Your task to perform on an android device: Open to the Kitchen Stories app and give a 4-star rating to the sweet potato curry recipe.
Image 0: 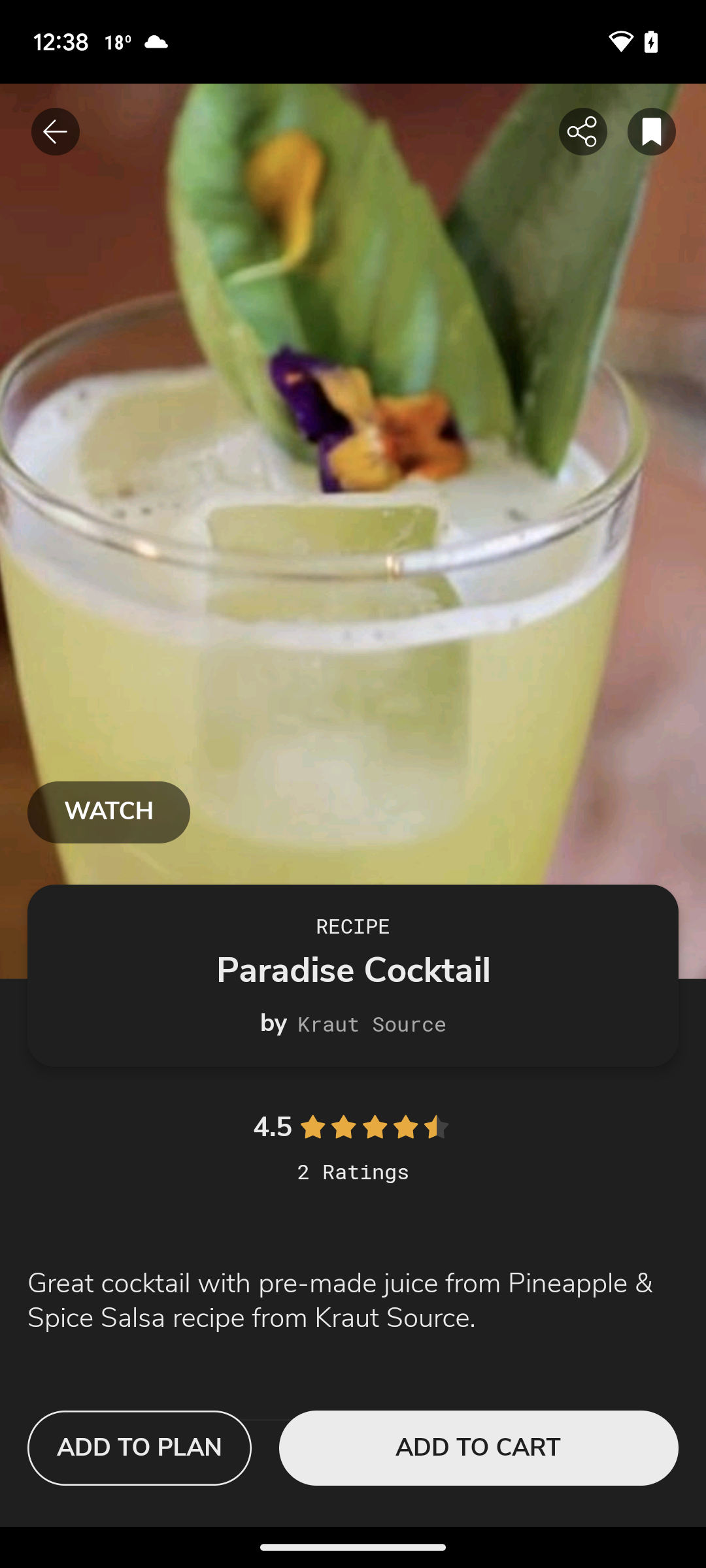
Open Kitchen Stories app
Step 0: open app "Kitchen Stories"
Image 1: 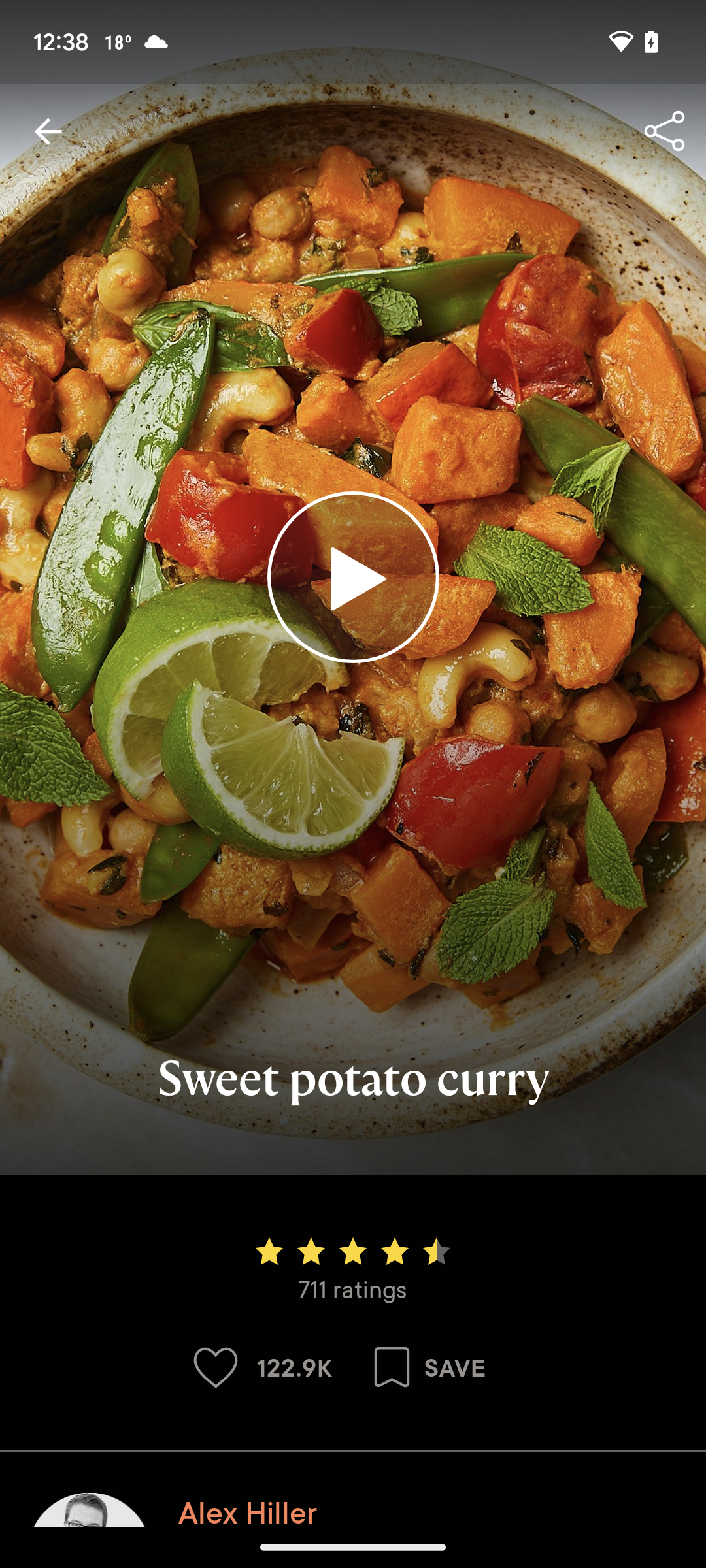
Click on the stars
Step 1: click (353, 1250)
Image 2: 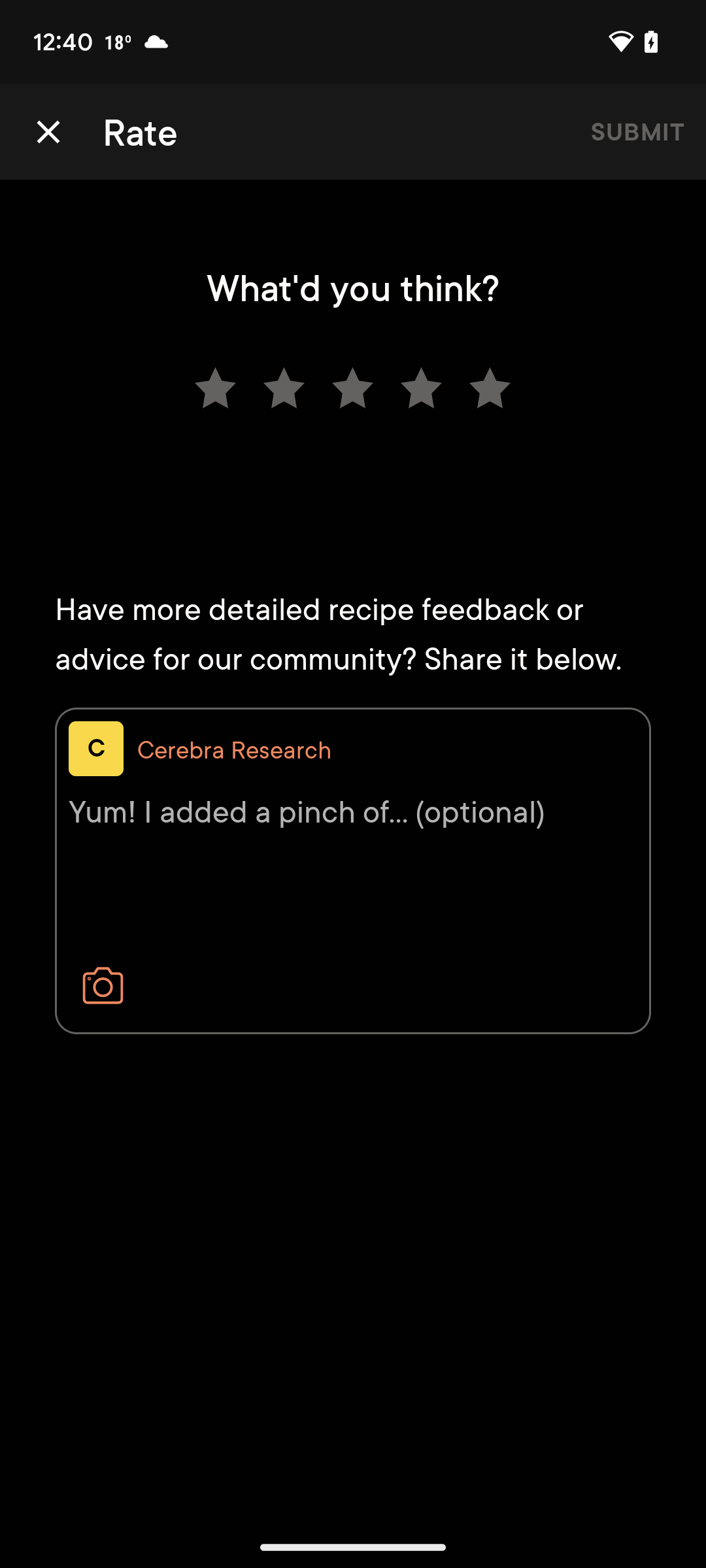
Click on the fourth star
Step 2: click (421, 387)
Image 3: 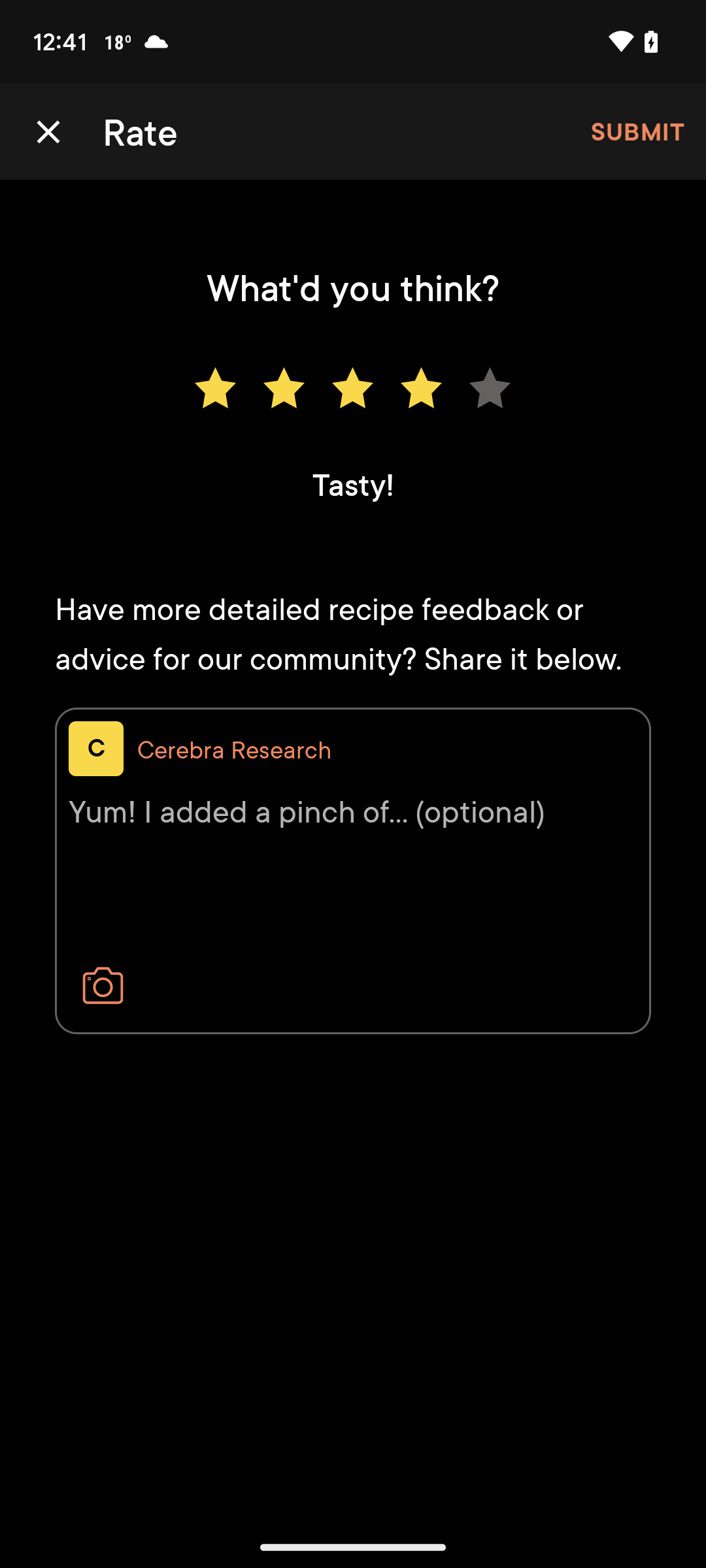
Click on the submit button at the top right corner of the screen
Step 3: click (637, 131)